Your task to perform on an android device: Maximize the video Michigan Trails and I want to share the video with my friend Deniel via the messages app.
Image 0: 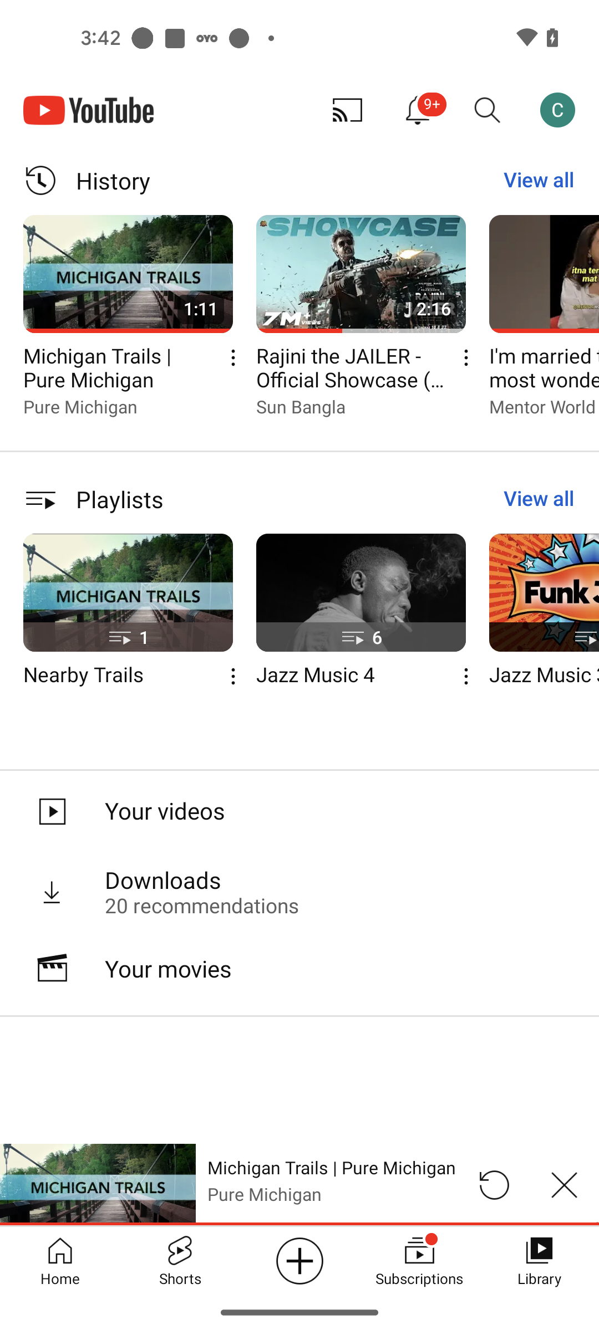
Maximize the current playing video
Step 0: click (98, 1184)
Image 1: 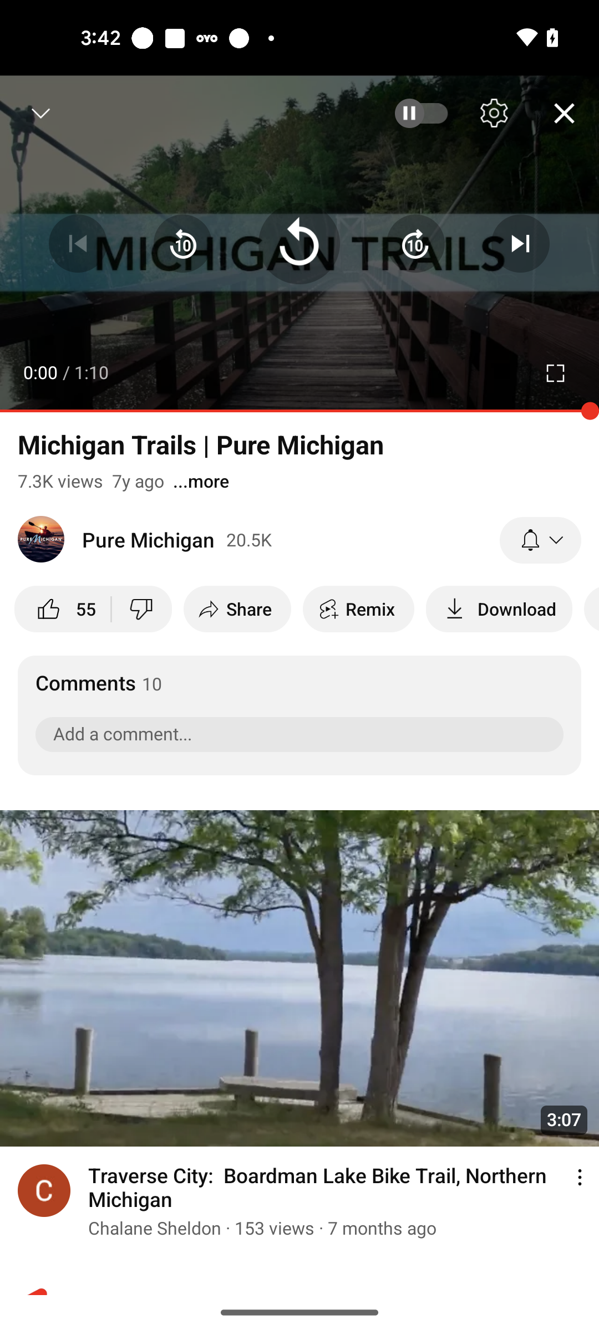
Click on the Share option below the Pure Michigan channel name
Step 1: click (249, 608)
Image 2: 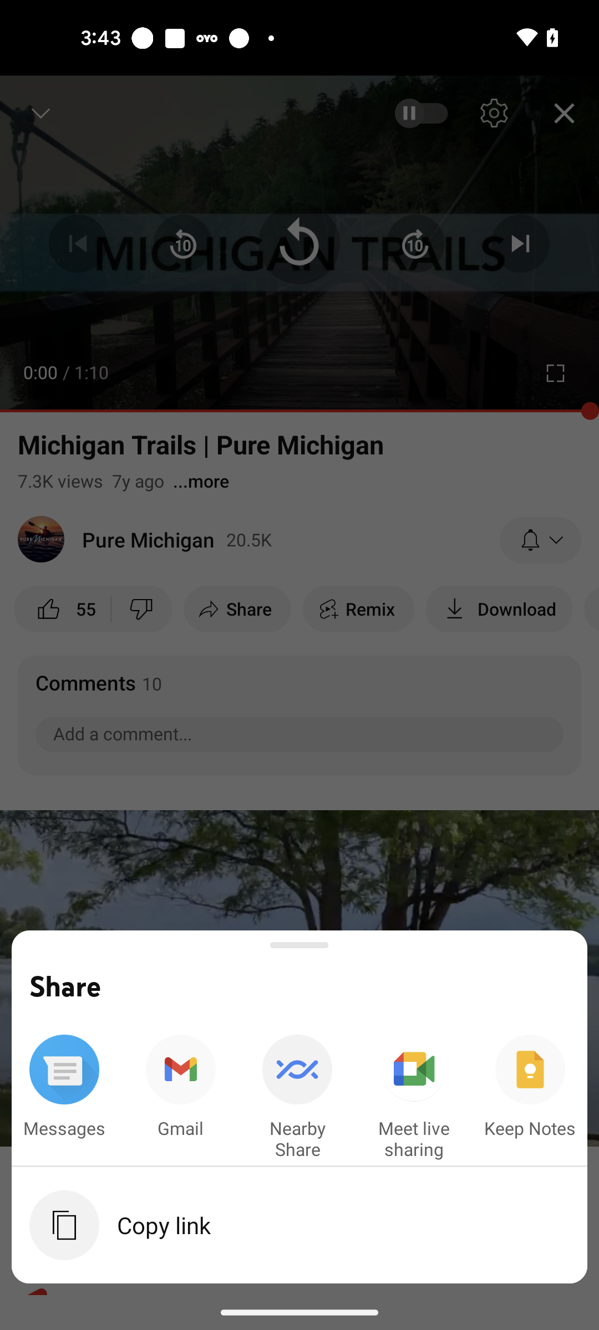
Select the Messages app 
Step 2: click (58, 1073)
Image 3: 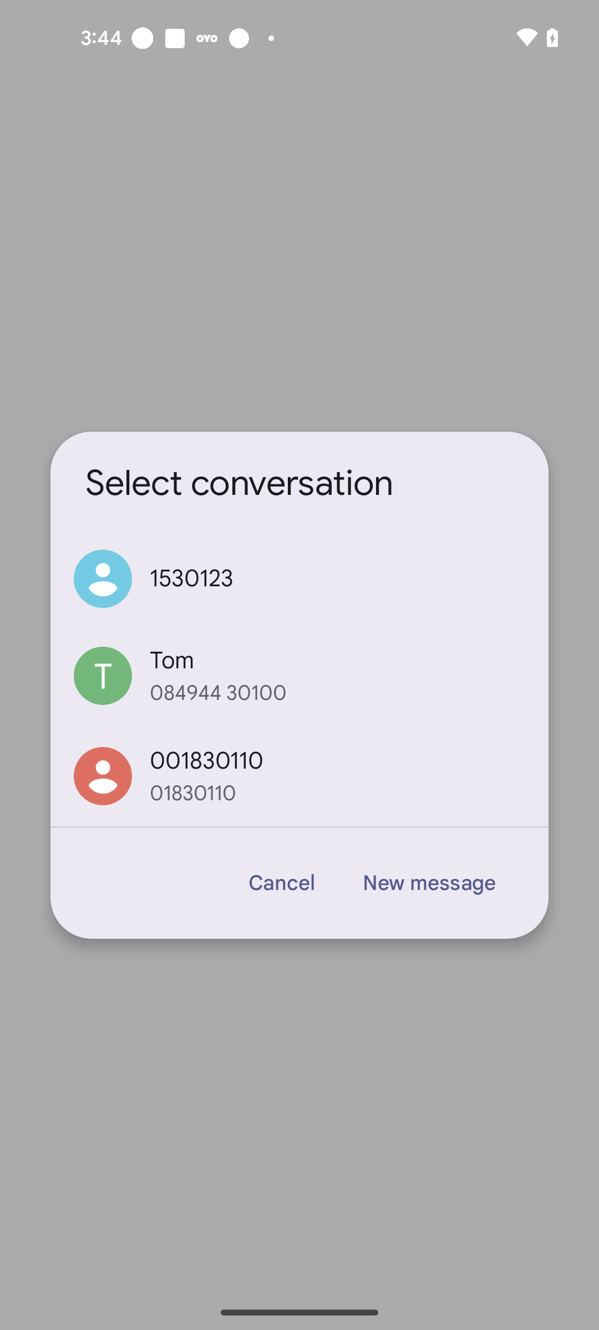
Choose the New Message option
Step 3: click (429, 883)
Image 5: 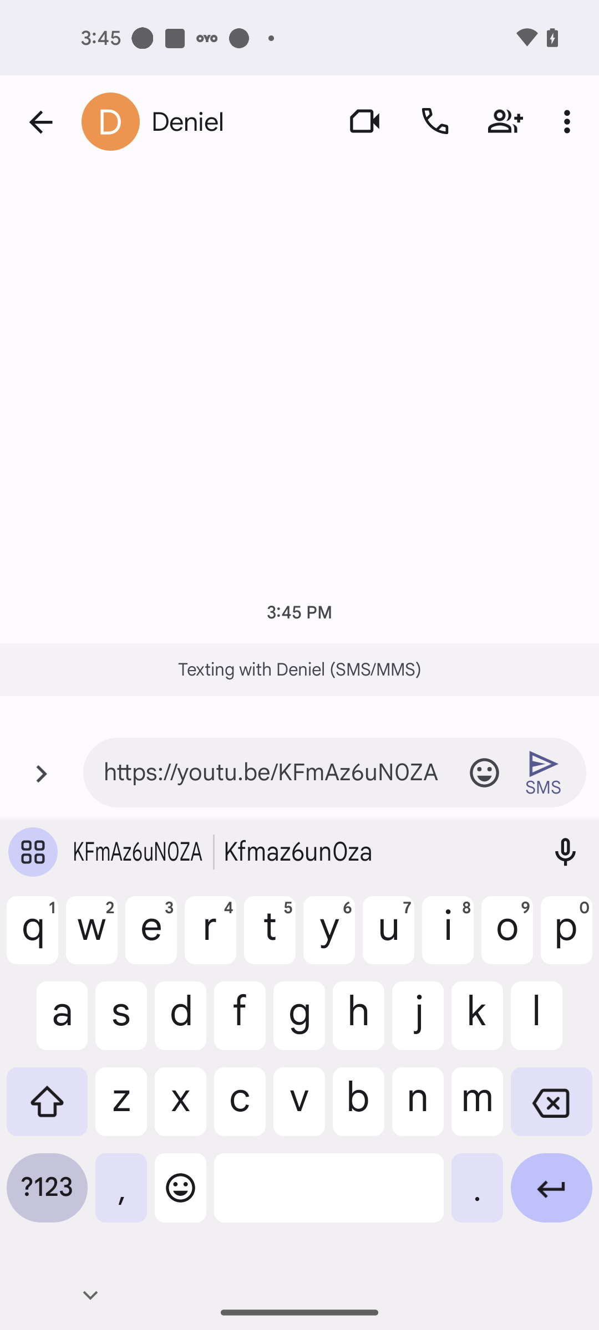
Click on the Send icon
Step 5: click (551, 772)
Image 6: 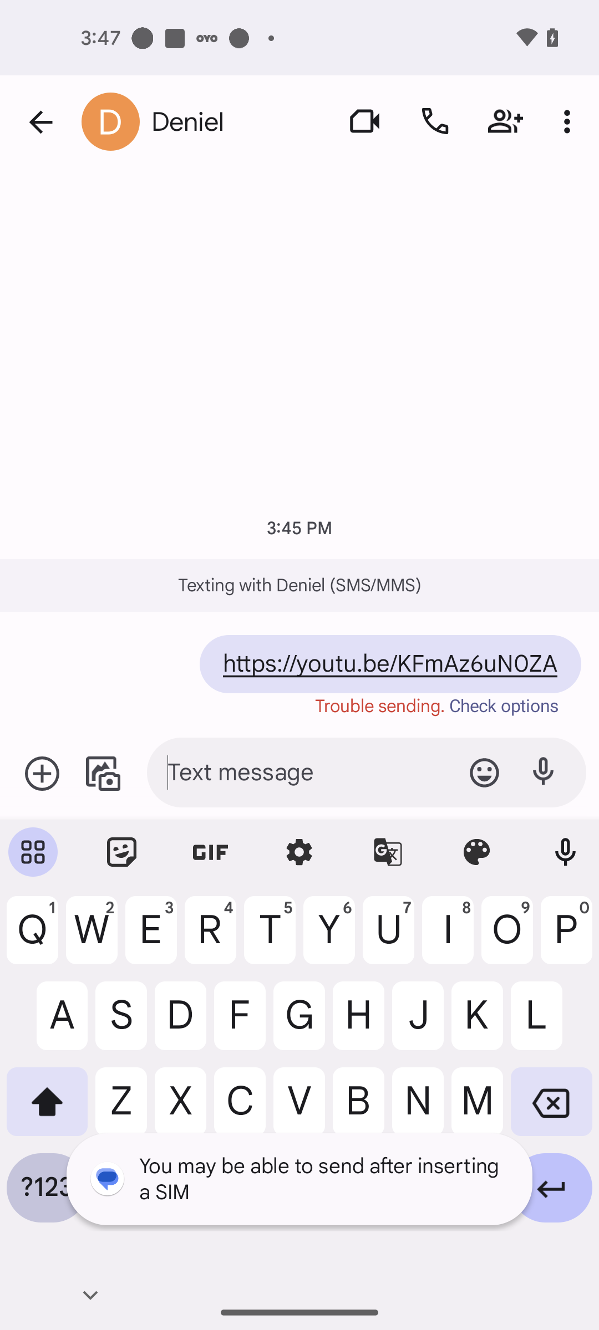
Click on the Send icon
Step 6: wait